Your task to perform on an android device: Open the Etsy app and search for paintings.
Image 1: 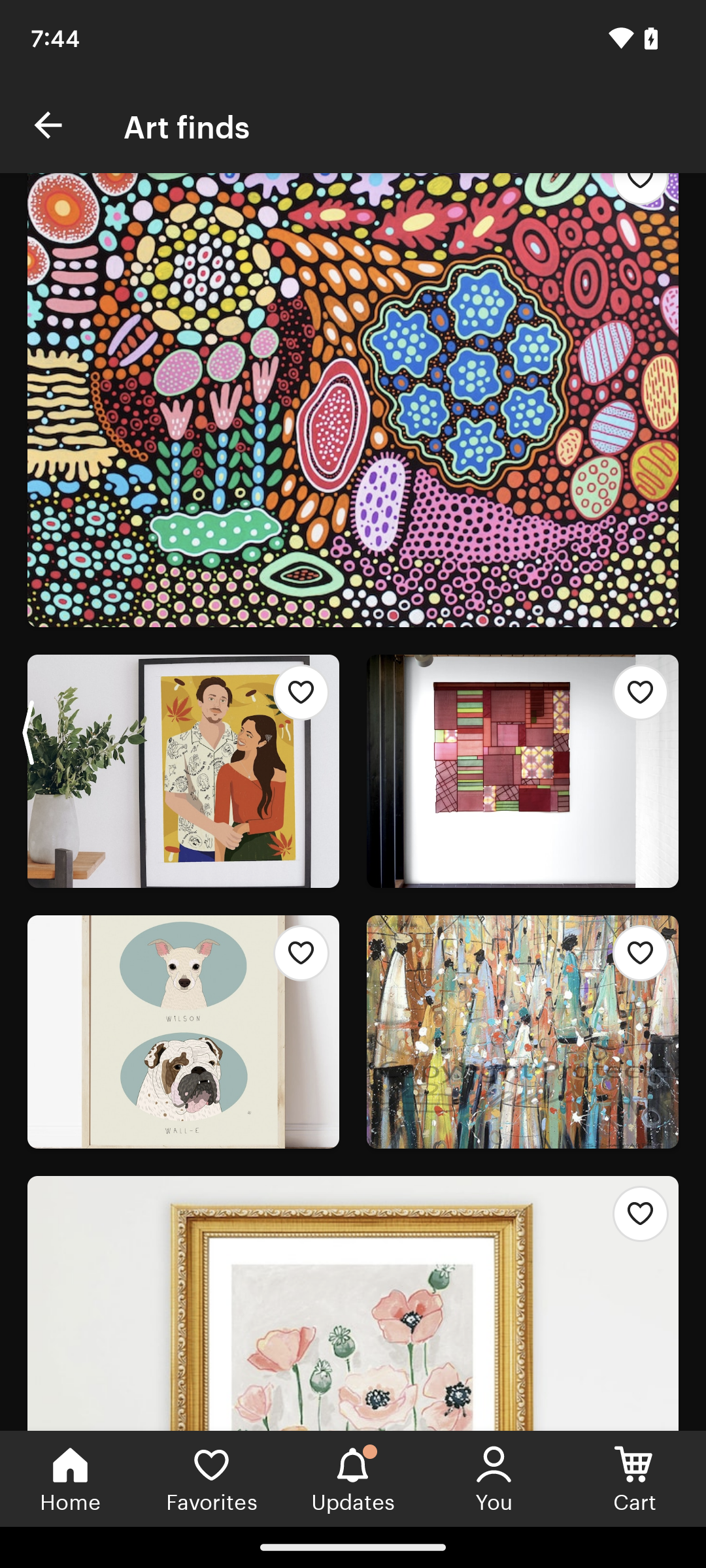
Open the Etsy app.
Step 1: wait